Your task to perform on an android device: I like the first item on the list and would want to add it to my wishlist.
Image 0: 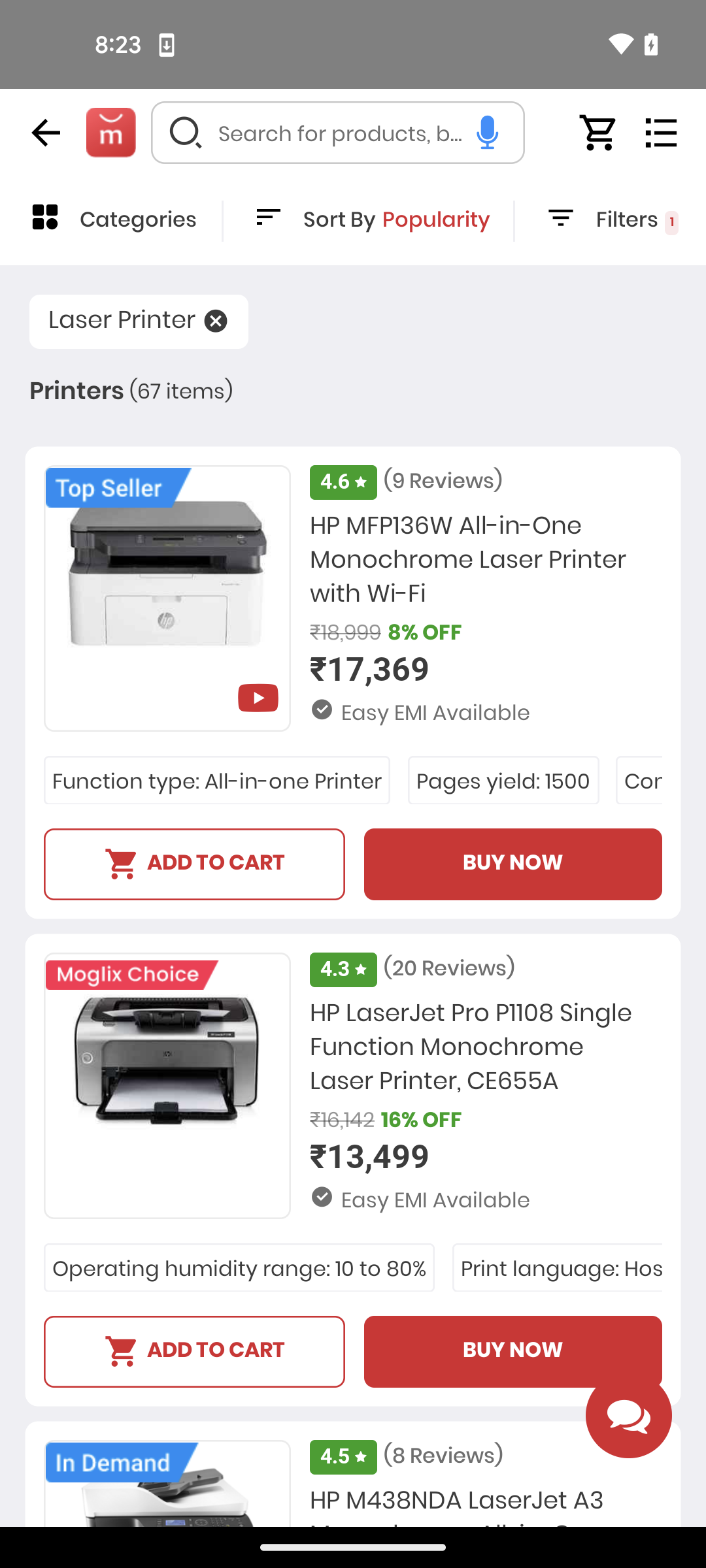
click to open the first product
Step 0: click (486, 562)
Image 1: 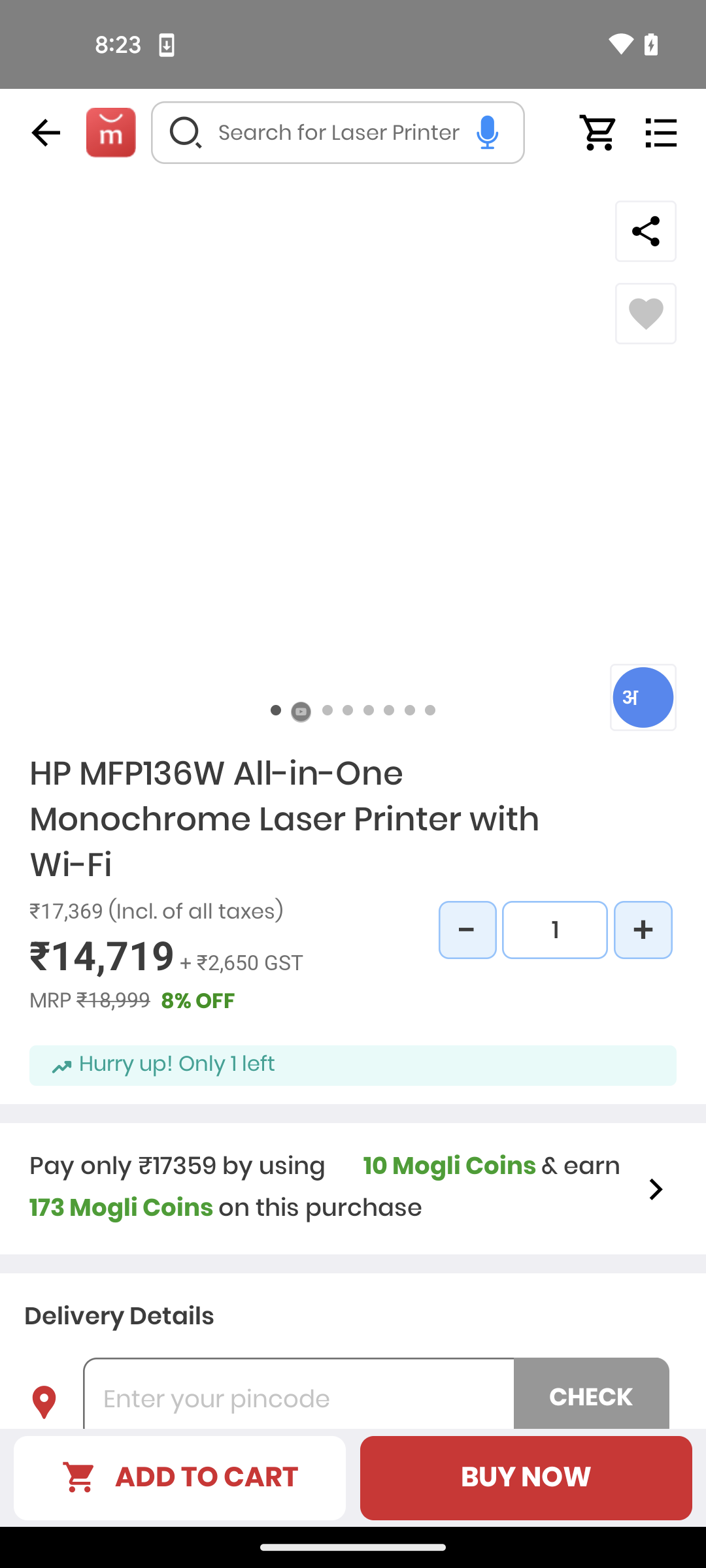
click on the heart icon to add this in wishlist
Step 1: click (645, 314)